Your task to perform on an android device: Delete the Office Work recording in the Recorder app
Image 0: 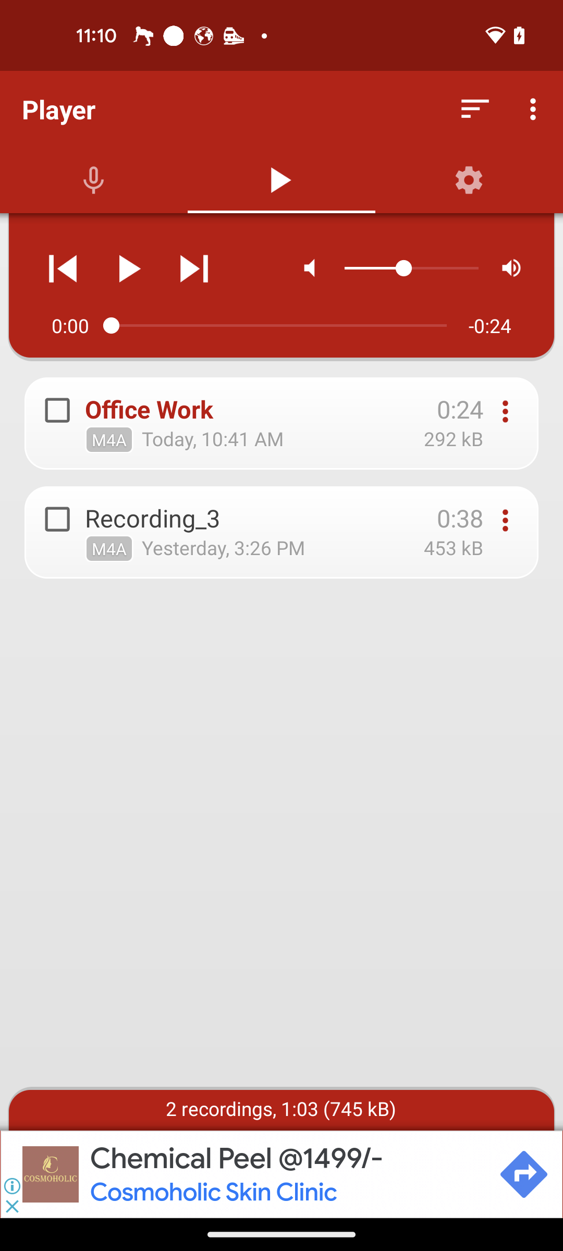
Open the Recorder app
Step 0: open app "Recorder"
Image 1: 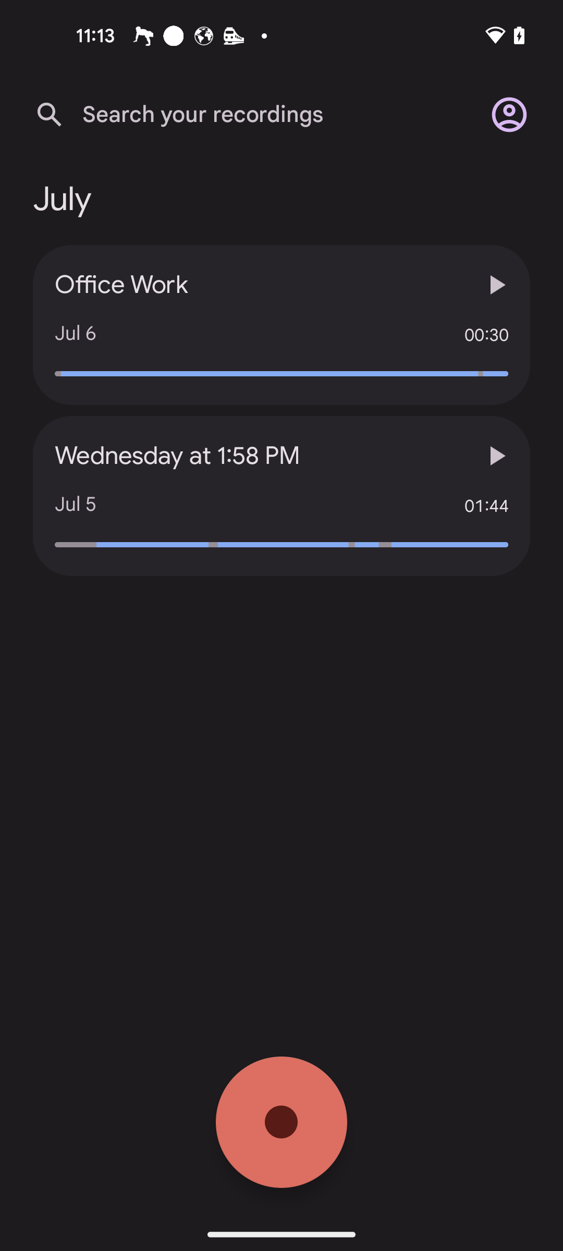
Click on the Office Work recording
Step 1: click (259, 284)
Image 2: 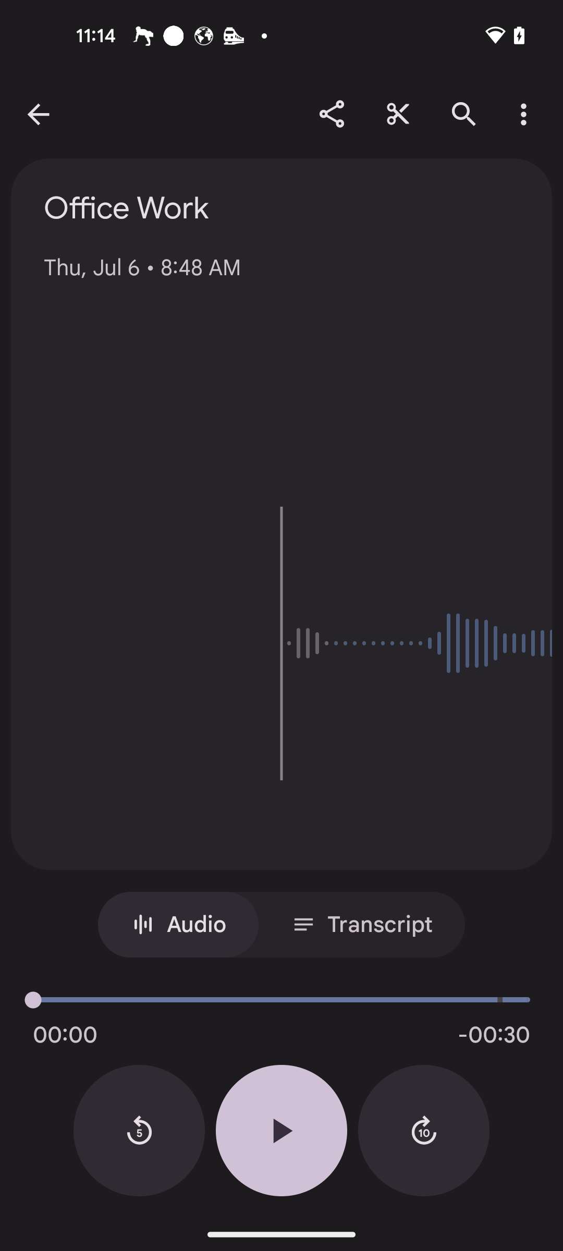
Click on three dots at the top right corner
Step 2: click (530, 114)
Image 4: 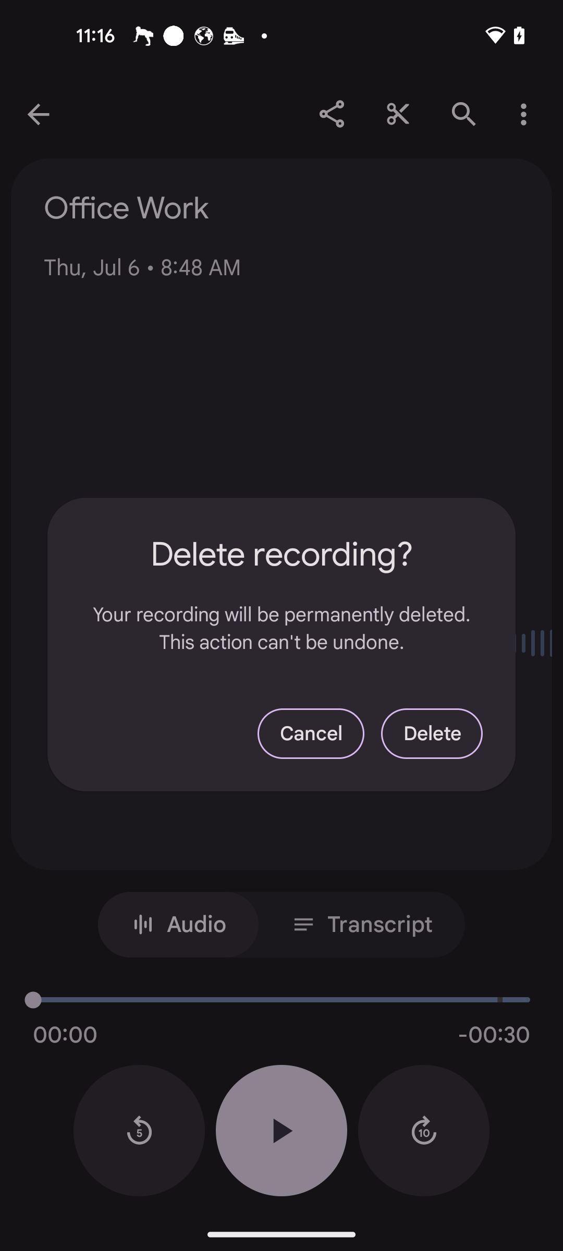
Click on the Delete button
Step 4: click (432, 733)